Your task to perform on an android device: I only want to view the sofas of the Duroflex brand, so apply the Filter brand and look for the Duroflex sofas.
Image 0: 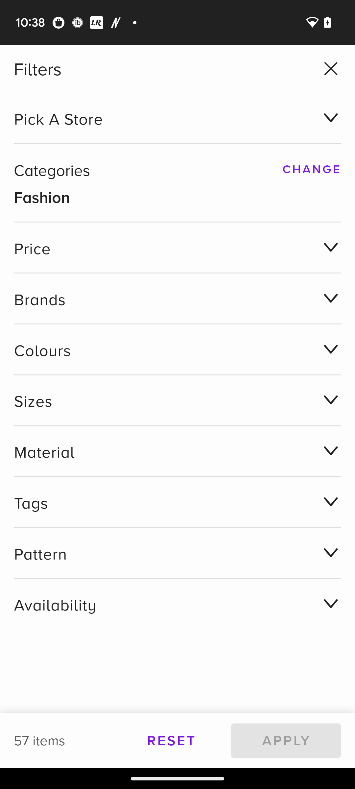
Click on the filter brand.
Step 0: click (177, 298)
Image 1: 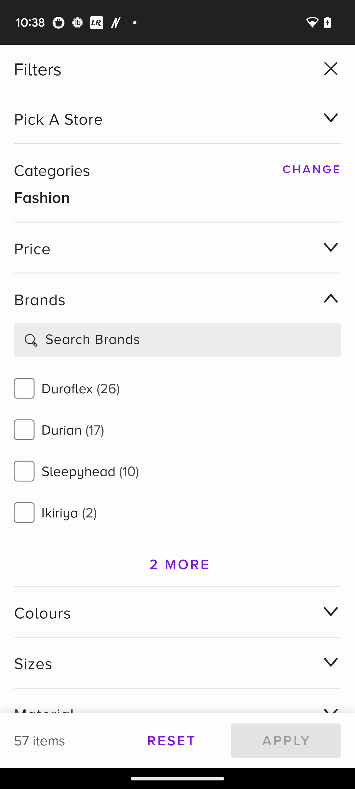
Click on the Checkbox of Duroflex brand.
Step 1: click (177, 430)
Image 2: 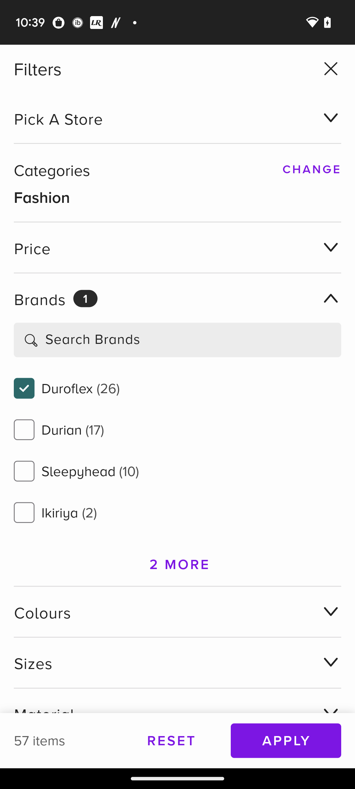
Click on the tab APPLY at the bottom right corner of the screen.
Step 2: click (286, 740)